Your task to perform on an android device: Pause the one-minute timer on thirty seconds in the clock app
Image 0: 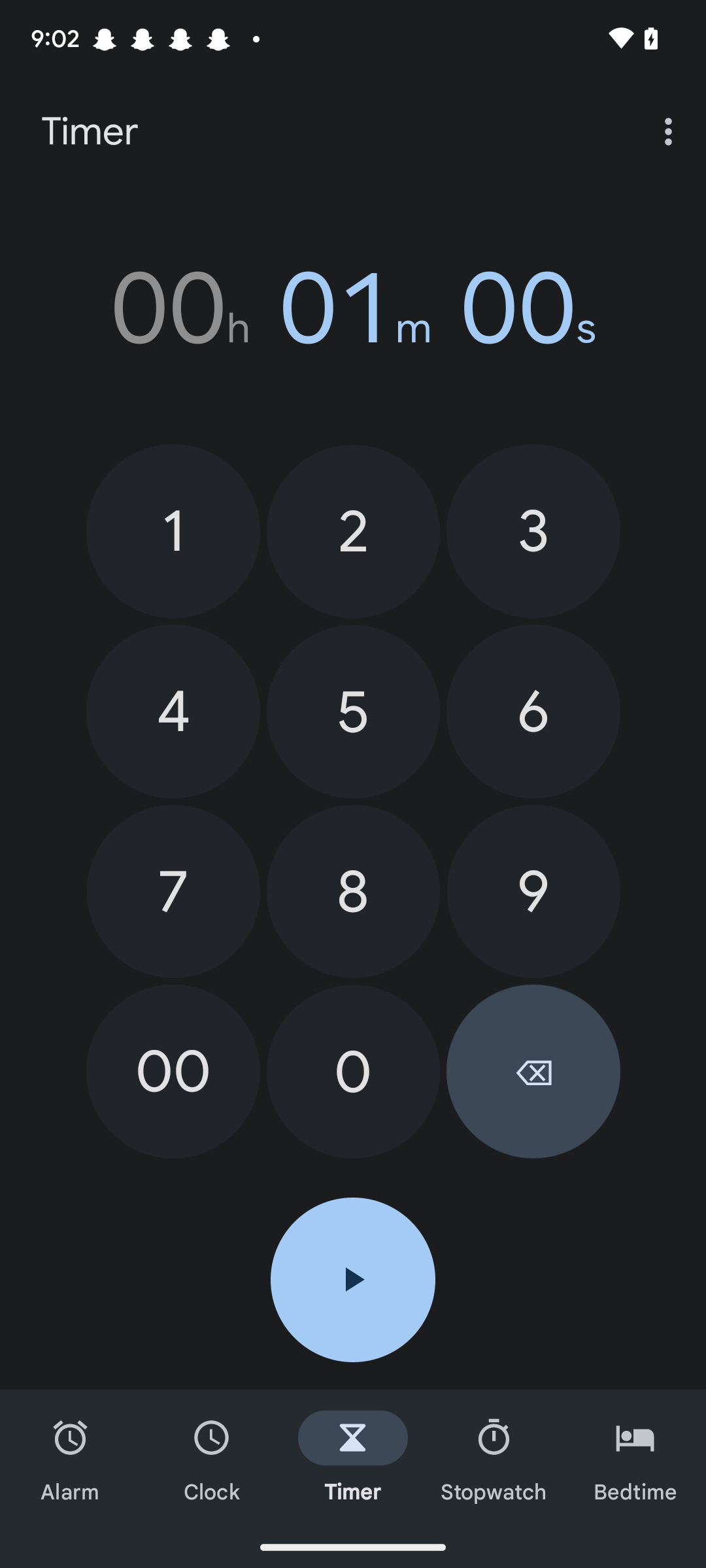
Click on the play button in the middle of the screen.
Step 0: click (353, 1279)
Image 1: 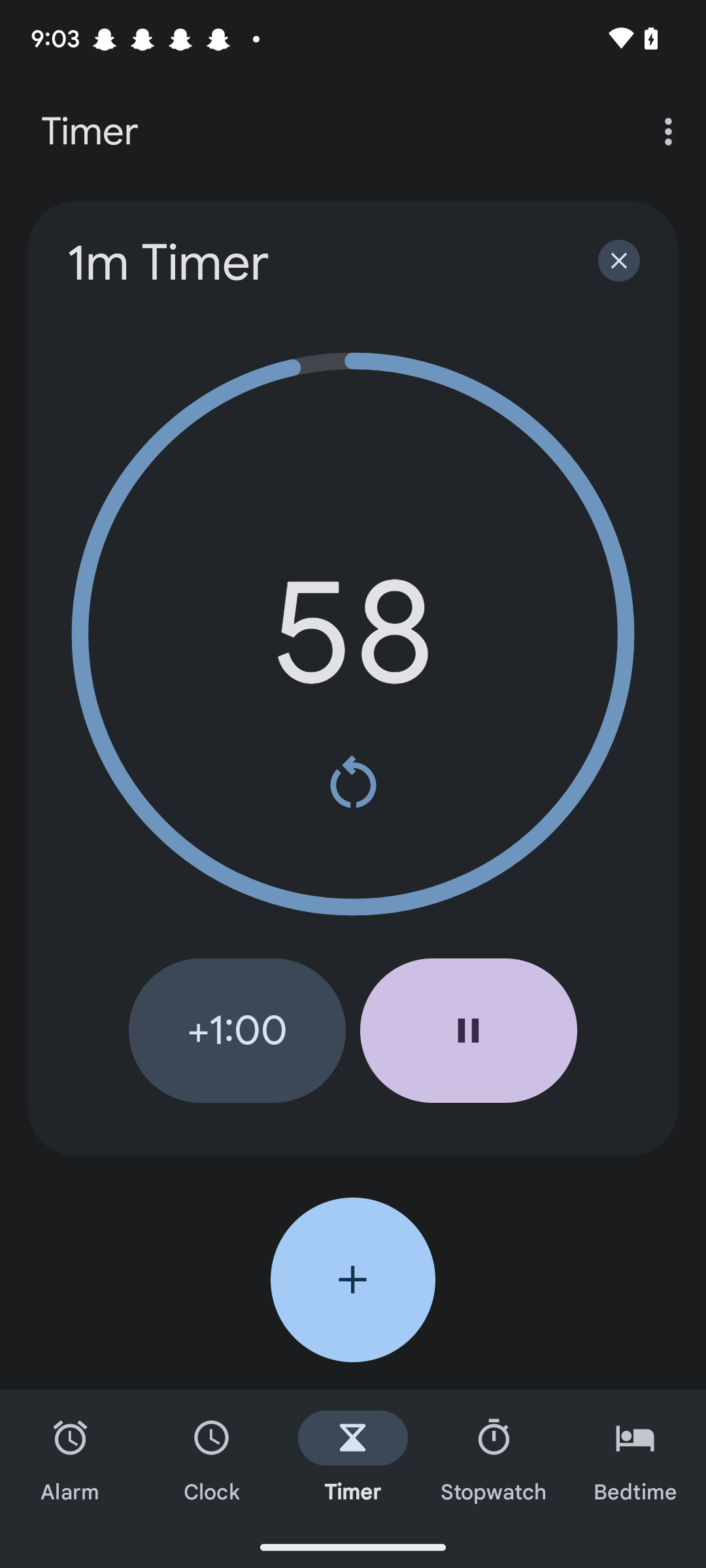
Click on the pause button in the middle right of the screen.
Step 1: click (469, 1030)